Your task to perform on an android device: Share the audio file to Thomas at Thomas123@gmail.com in the recorder app .
Image 0: 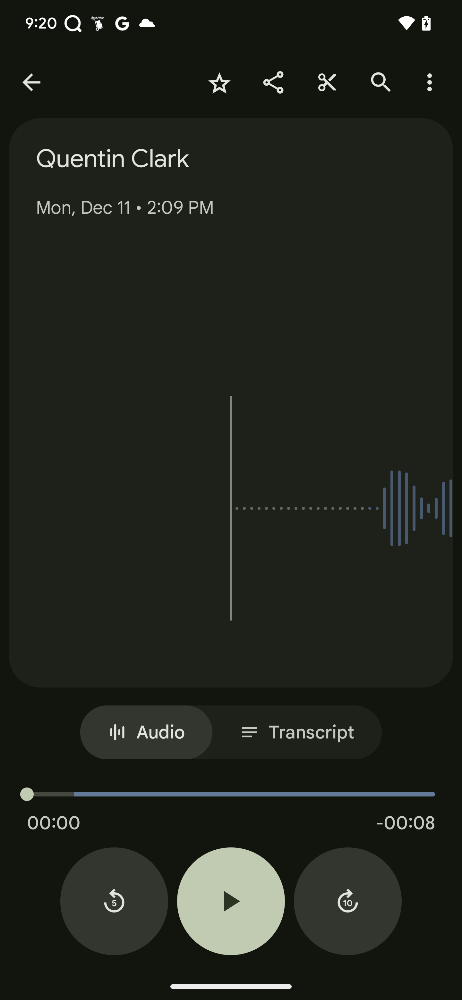
Click on the share icon
Step 0: click (273, 82)
Image 1: 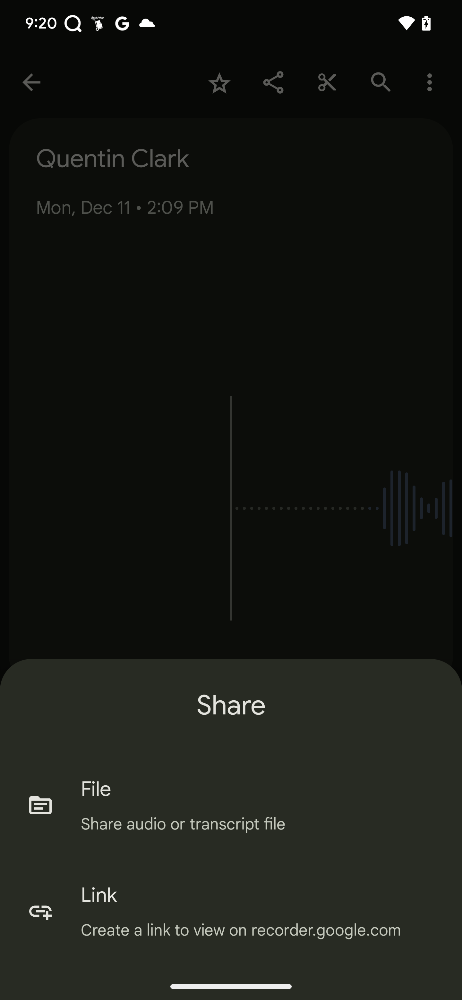
Click on the file 
Step 1: click (41, 815)
Image 2: 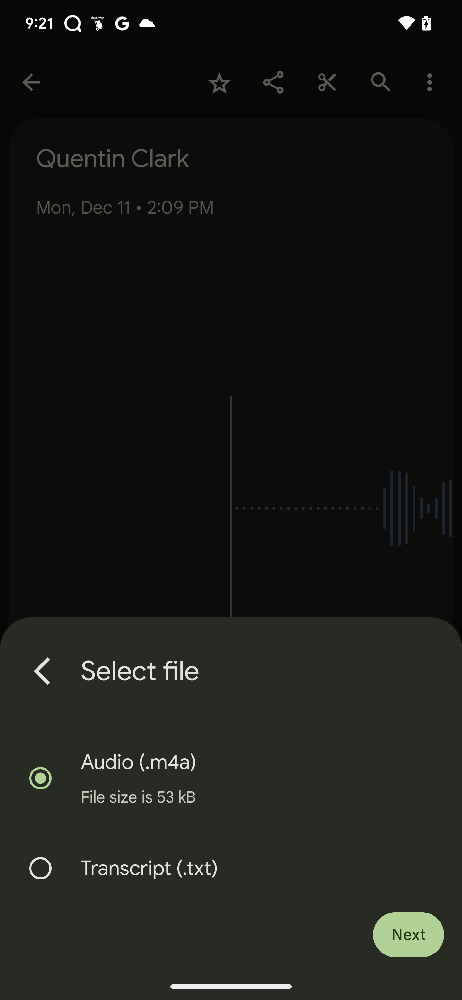
Click on the file 
Step 2: wait
Image 3: 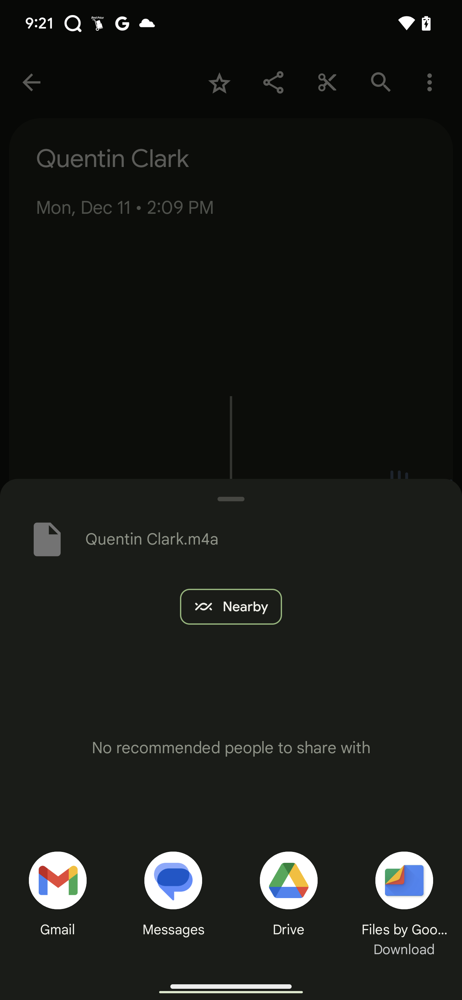
Click on the gmail option
Step 3: click (56, 865)
Image 4: 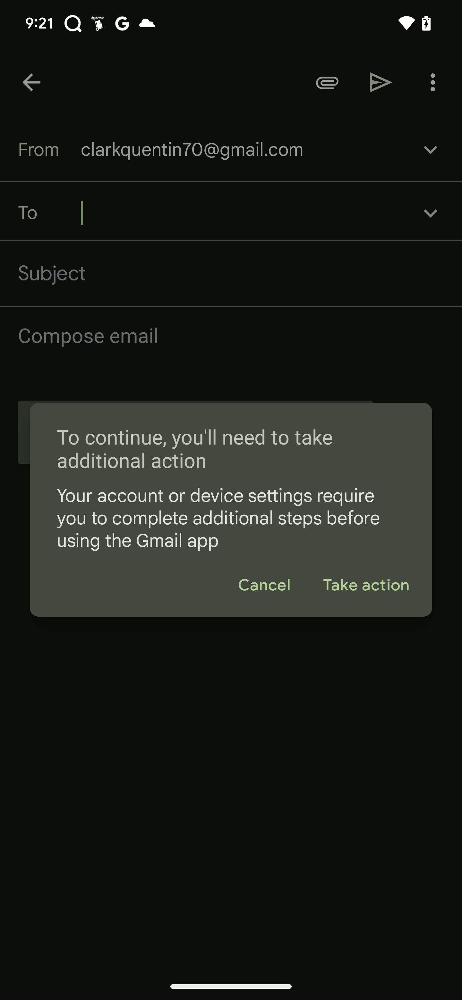
Click on the gmail option
Step 4: wait
Image 5: 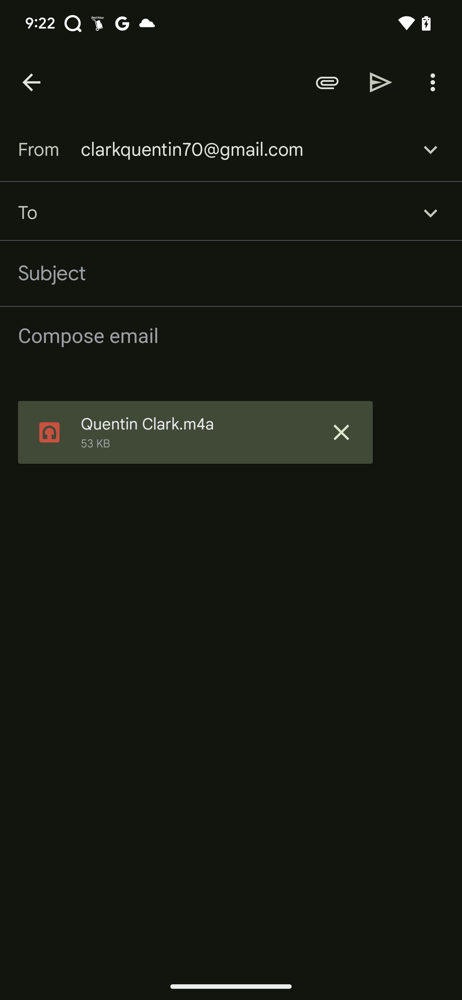
Type Thomas123@gmail.com in the recipient tab
Step 5: type "Thomas123@gmail.com"
Image 6: 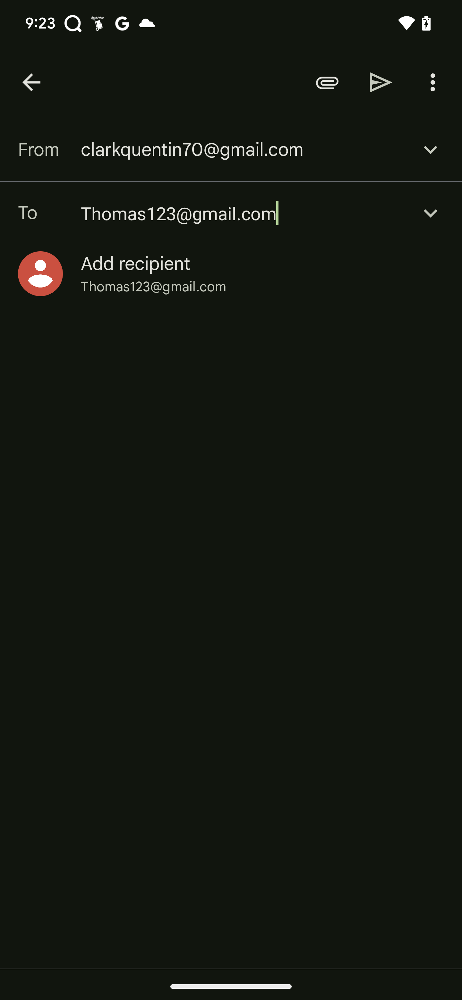
Click on the share button
Step 6: click (381, 82)